Your task to perform on an android device: I'm going to meet up with a friend at Ristorante Pizzeria Positano Restaurant and intend to travel by bicycle; I would like to view the biking directions from my house to Ristorante Pizzeria Positano in the Google Maps app.
Image 0: 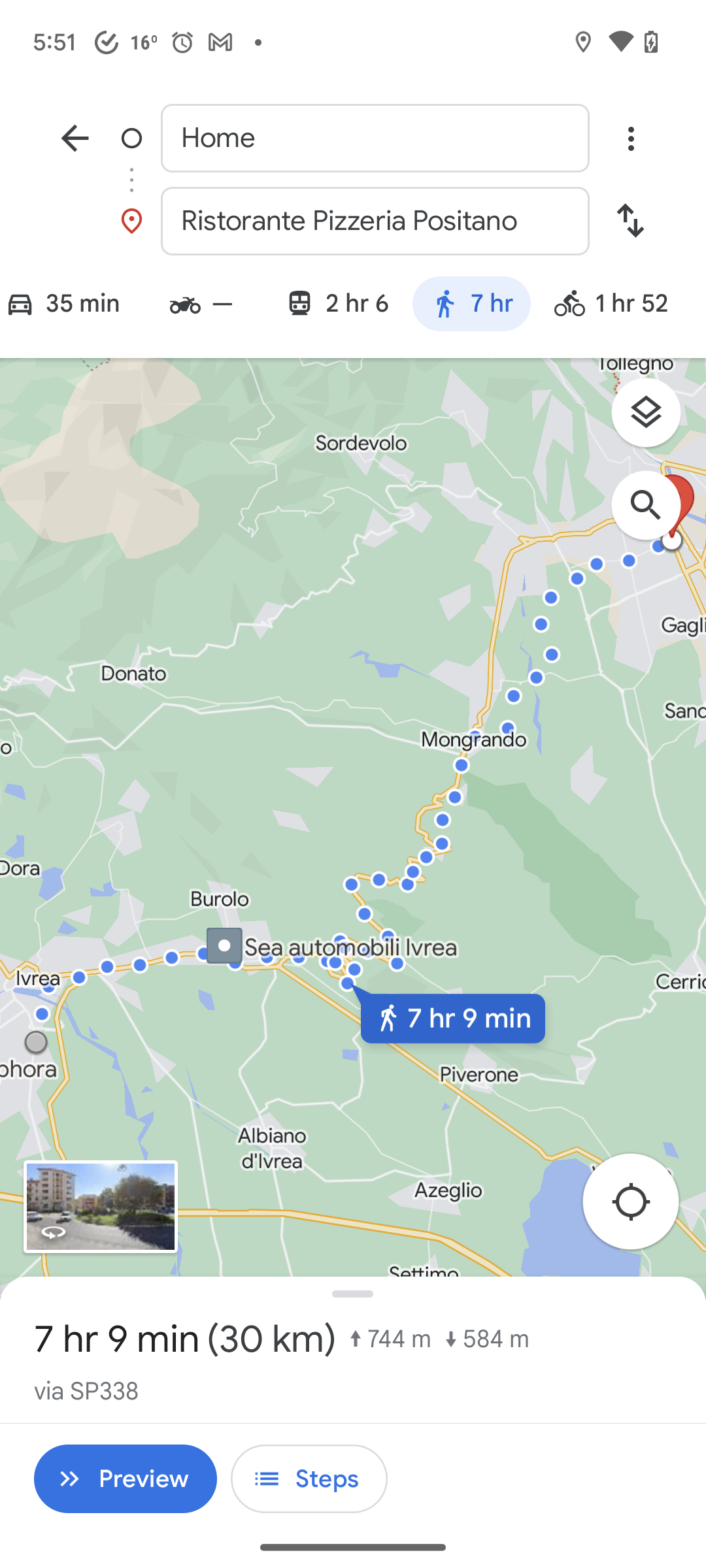
Click on the bicycle route tab
Step 0: click (631, 303)